Your task to perform on an android device: By mistake, I saved a contact with the name "B" so delete it from my Easy Dialer app.
Image 0: 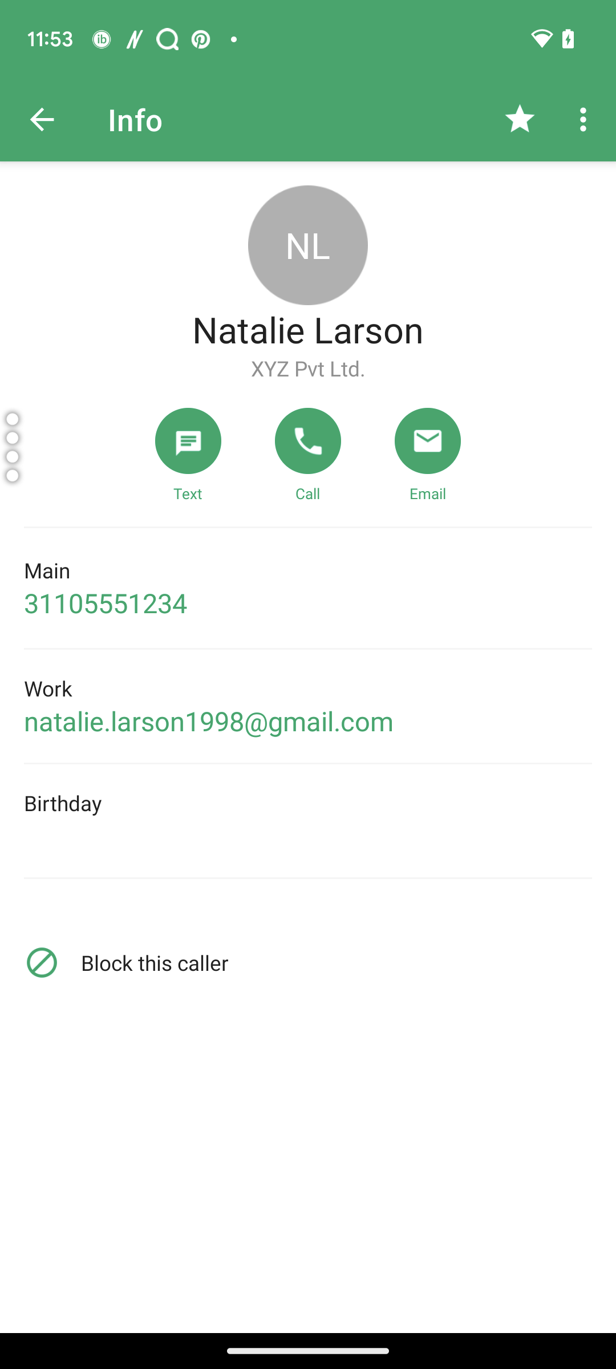
Go back to the Previous pagee.
Step 0: press back button
Image 1: 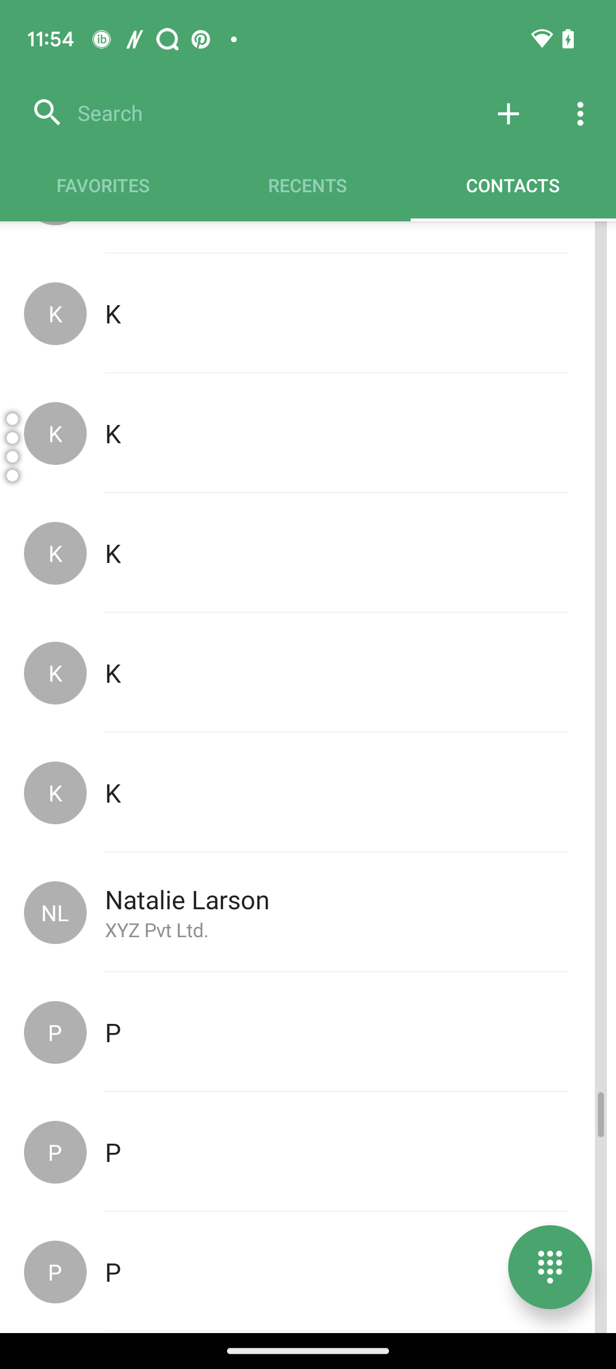
Scroll down
Step 1: scroll up
Image 2: 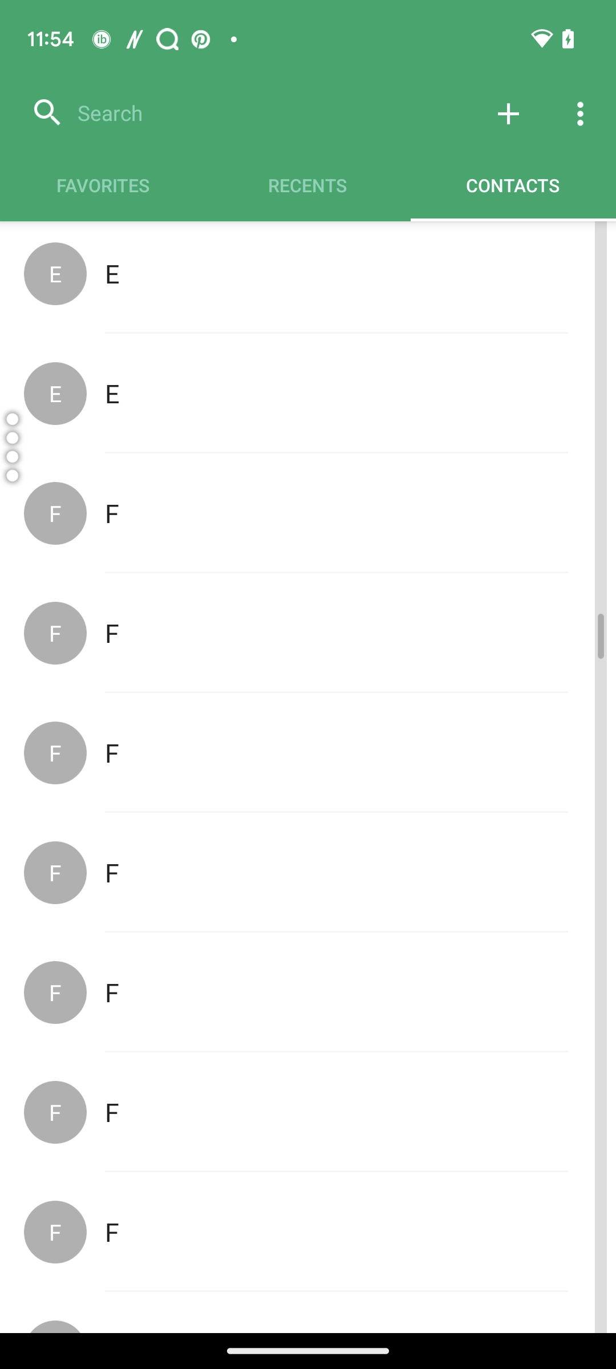
Scroll down
Step 2: scroll up
Image 3: 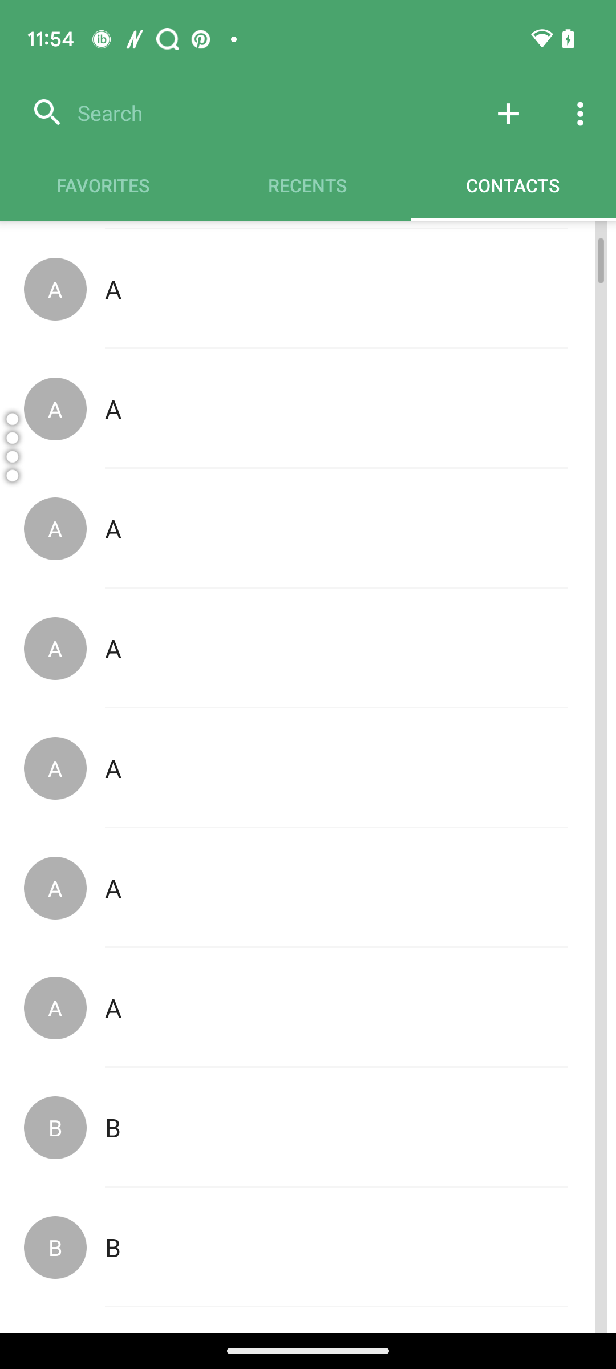
Open the Contact B
Step 3: click (153, 1111)
Image 4: 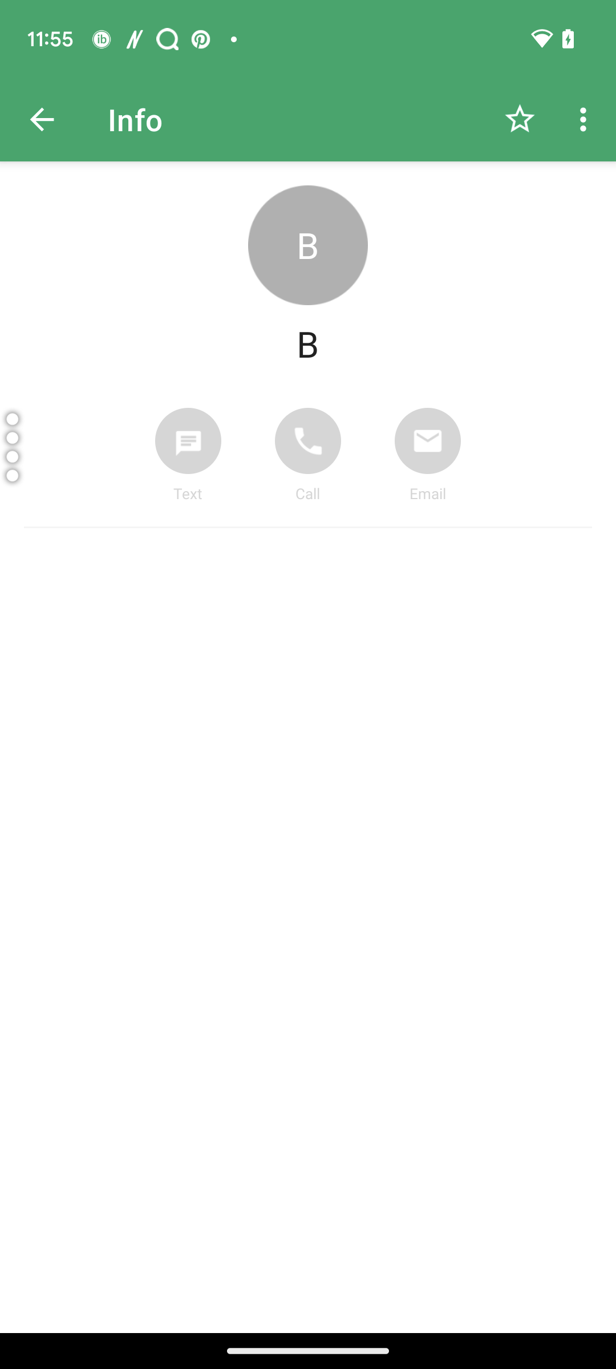
Click on the three dots at the top right corner.
Step 4: click (586, 119)
Image 5: 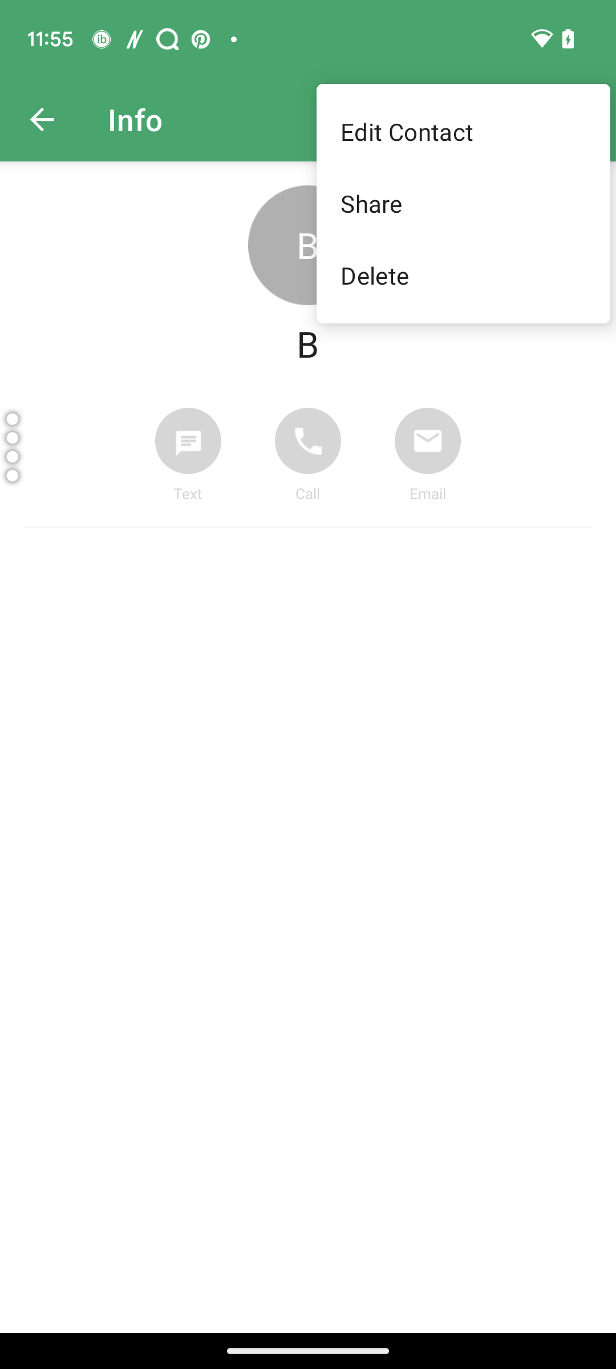
Click on the Delete button.
Step 5: click (463, 275)
Image 6: 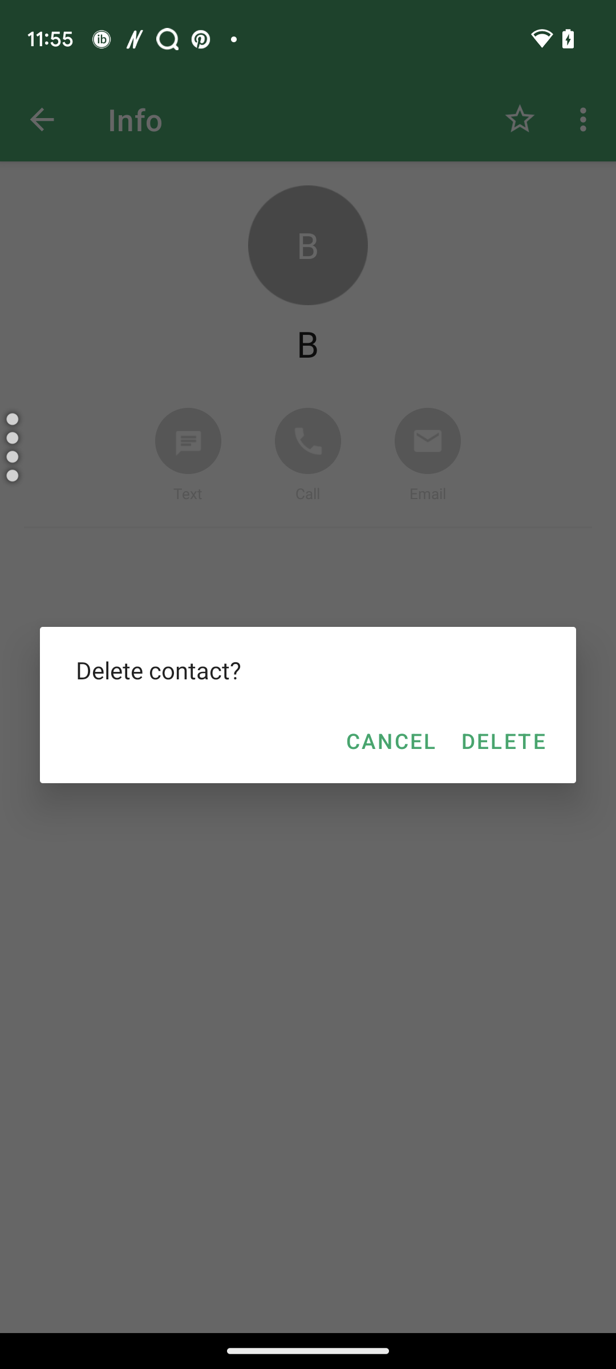
Click on the tab Delete.
Step 6: click (502, 740)